Your task to perform on an android device: My Doc file is one that I use on a regular basis, thus I'd like to have offline access to it. 
Image 0: 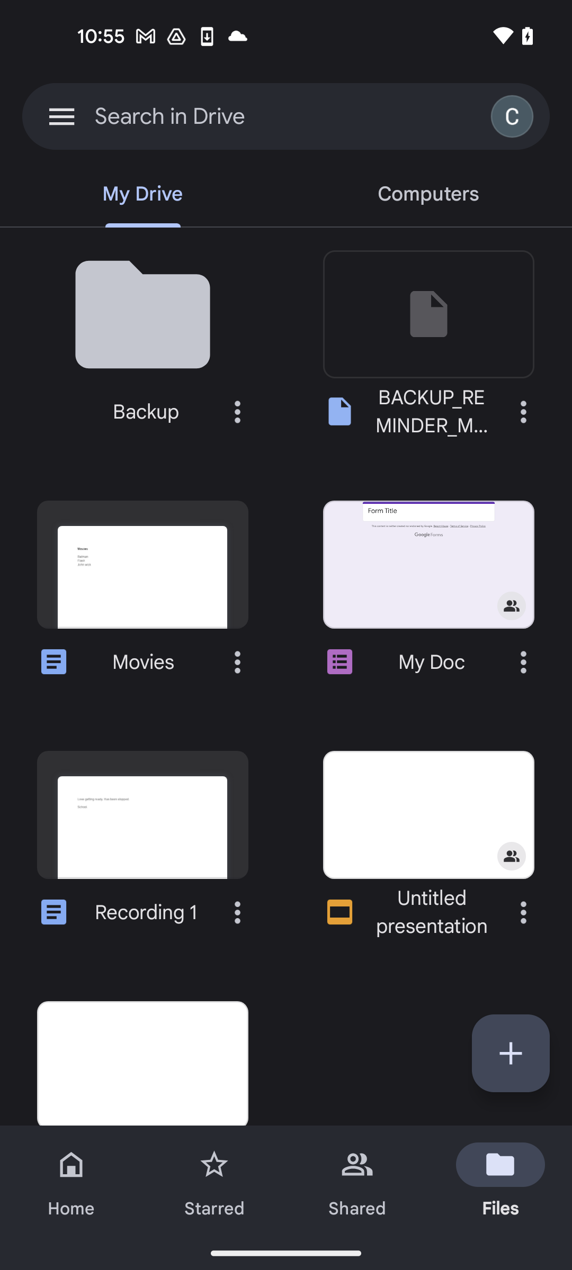
click on the three dots icon of the My Doc file
Step 0: click (523, 662)
Image 2: 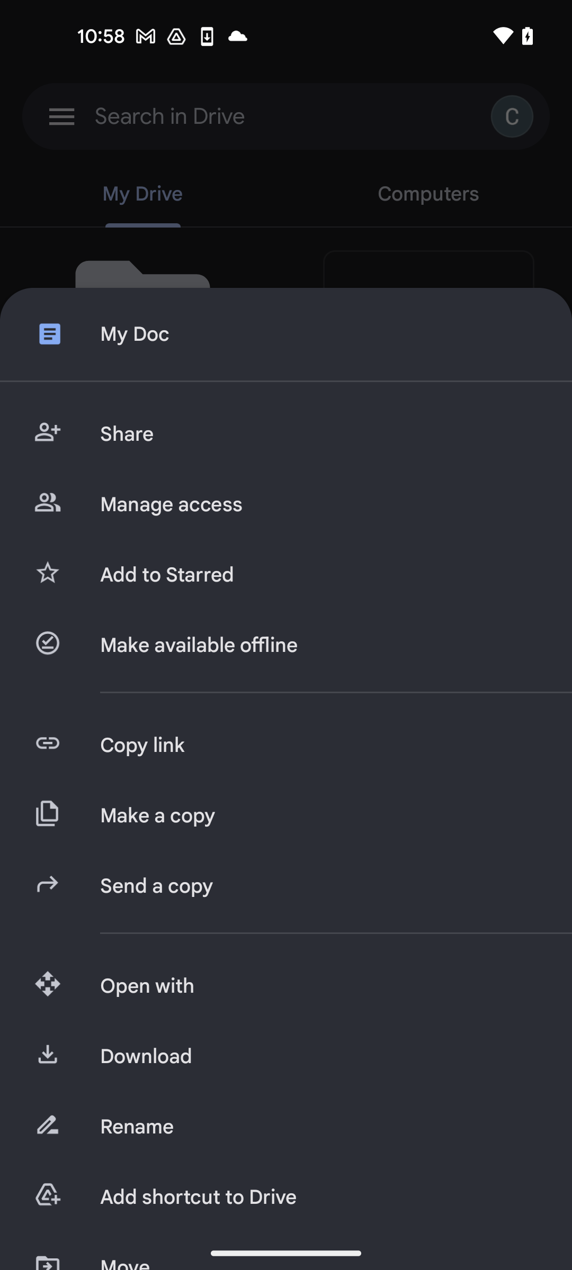
click on the Make available offline option
Step 2: click (319, 645)